Your task to perform on an android device: I want to find some activities to do on the booking.com app while I'll be in Great Barrier reef.
Image 0: 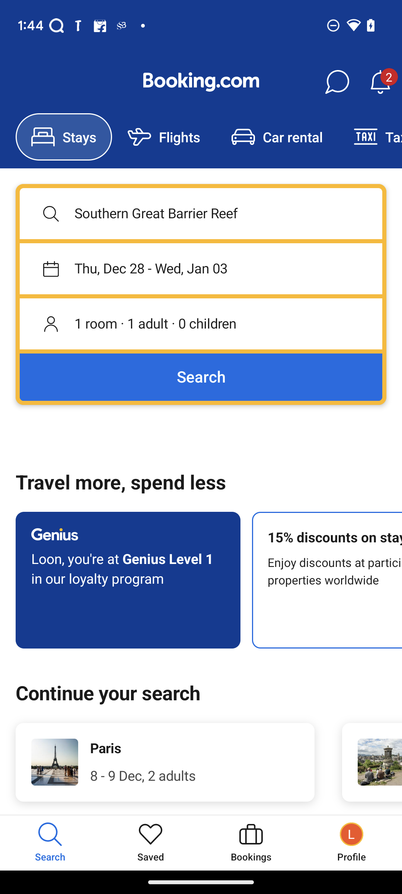
Swipe right on the various booking options.
Step 0: scroll right
Image 1: 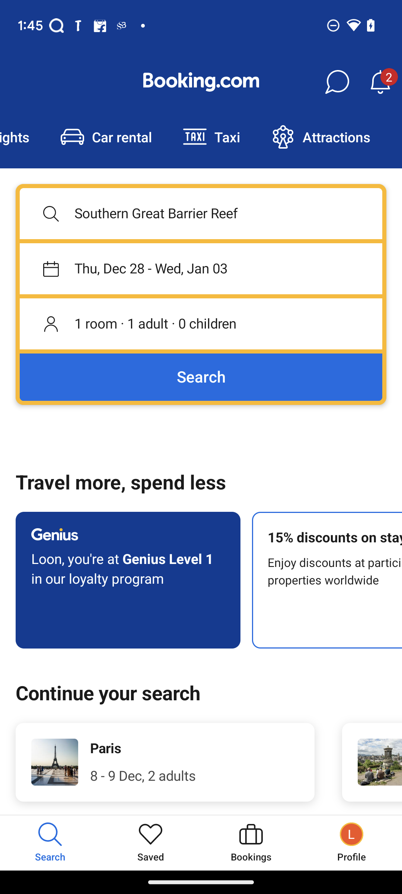
Click on the Attractions option.
Step 1: click (336, 137)
Image 2: 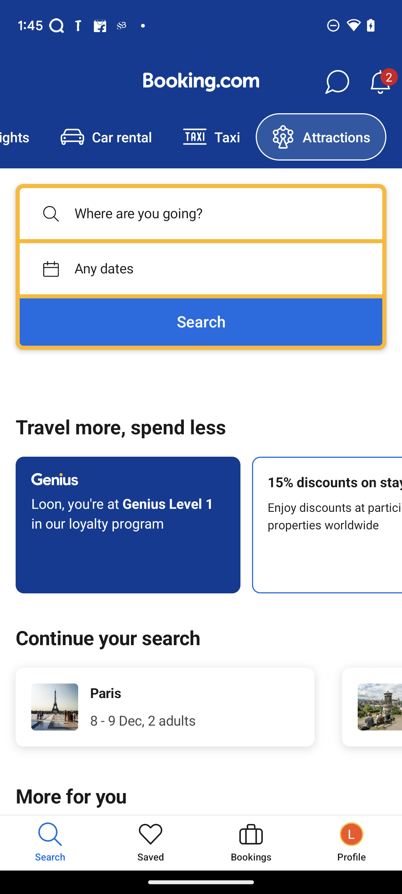
Click on the Where are you going? text box.
Step 2: click (201, 213)
Image 4: 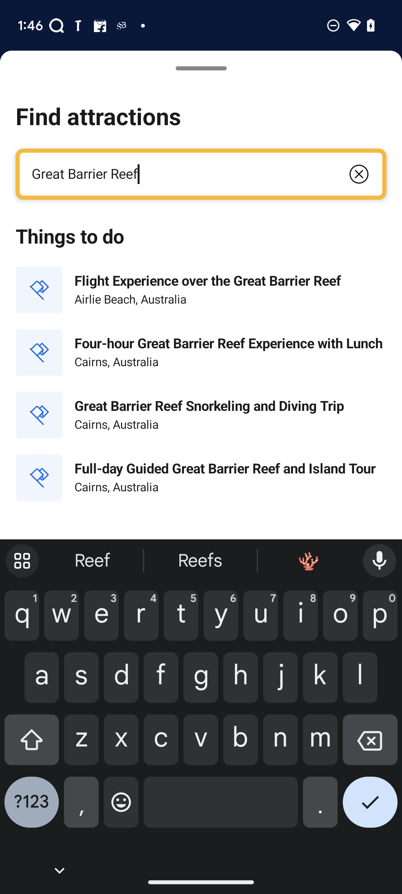
Click on tick Icon on the bottom right side of the screen.
Step 4: click (370, 808)